Your task to perform on an android device: I don't have any hammer, and I need them for my projects, so I decide to buy a Stanley Claw Hammers, so search for this Stanley Claw Hammers in the Temu app.
Image 0: 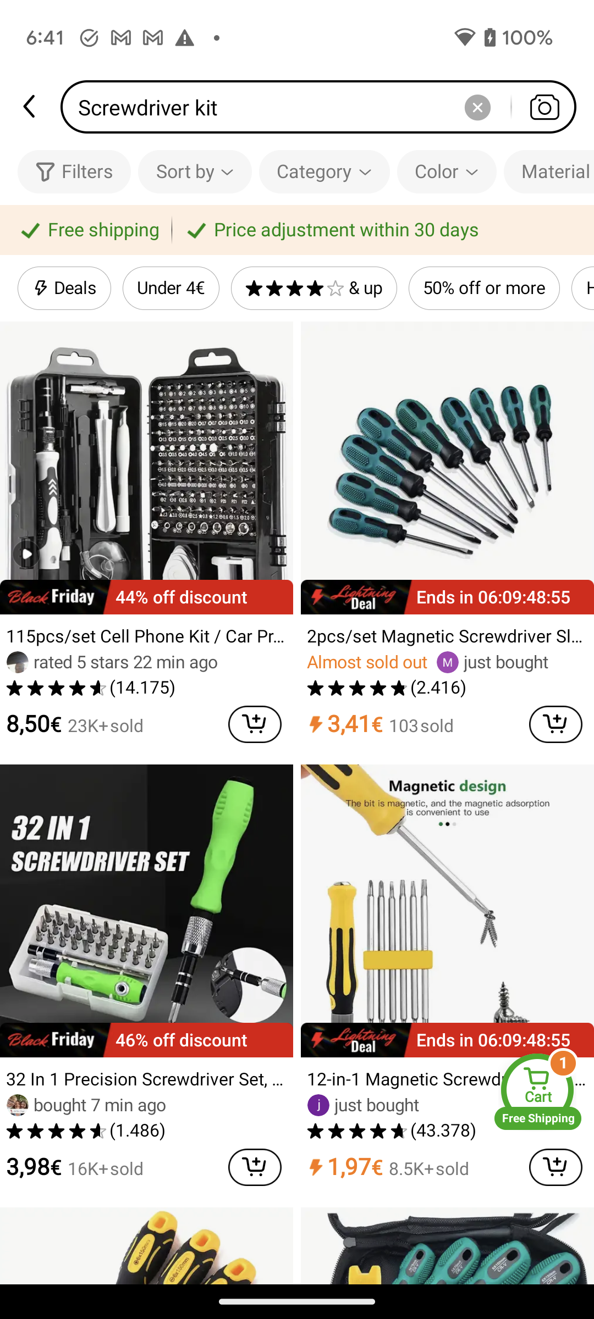
Click on the cross icon of the search bar to clear the search bar.
Step 0: click (477, 107)
Image 1: 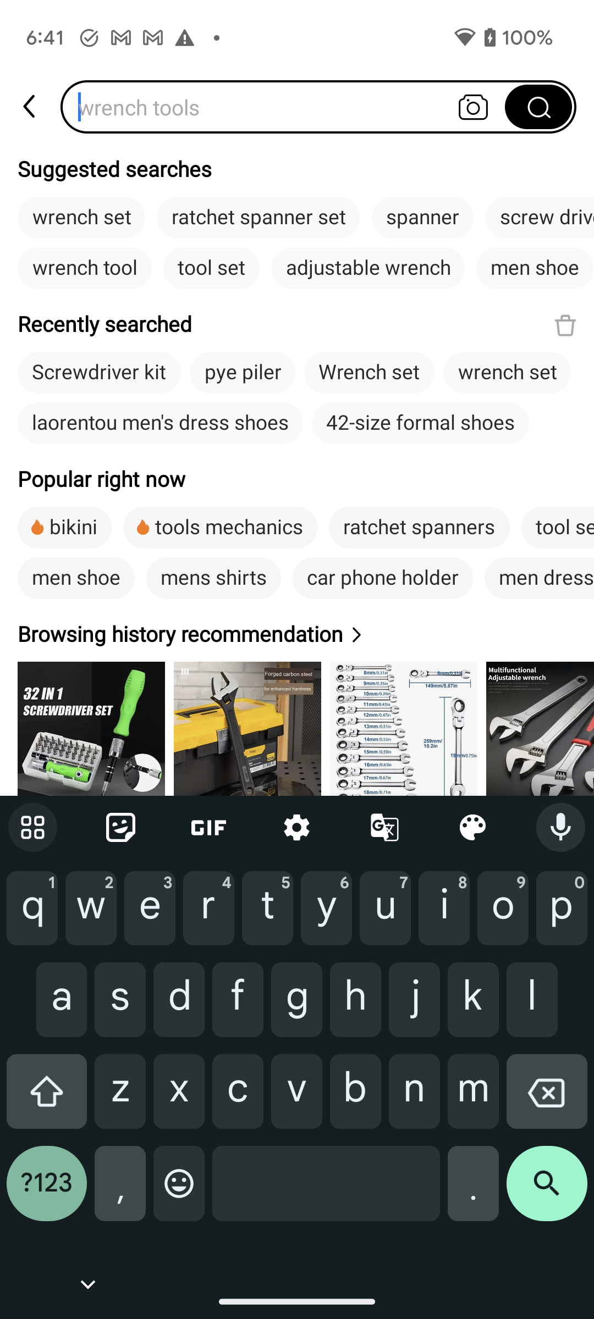
Type Stanley Claw Hammers in the search bar to search for hammer.
Step 1: type "Stanley Claw Hammers"
Image 2: 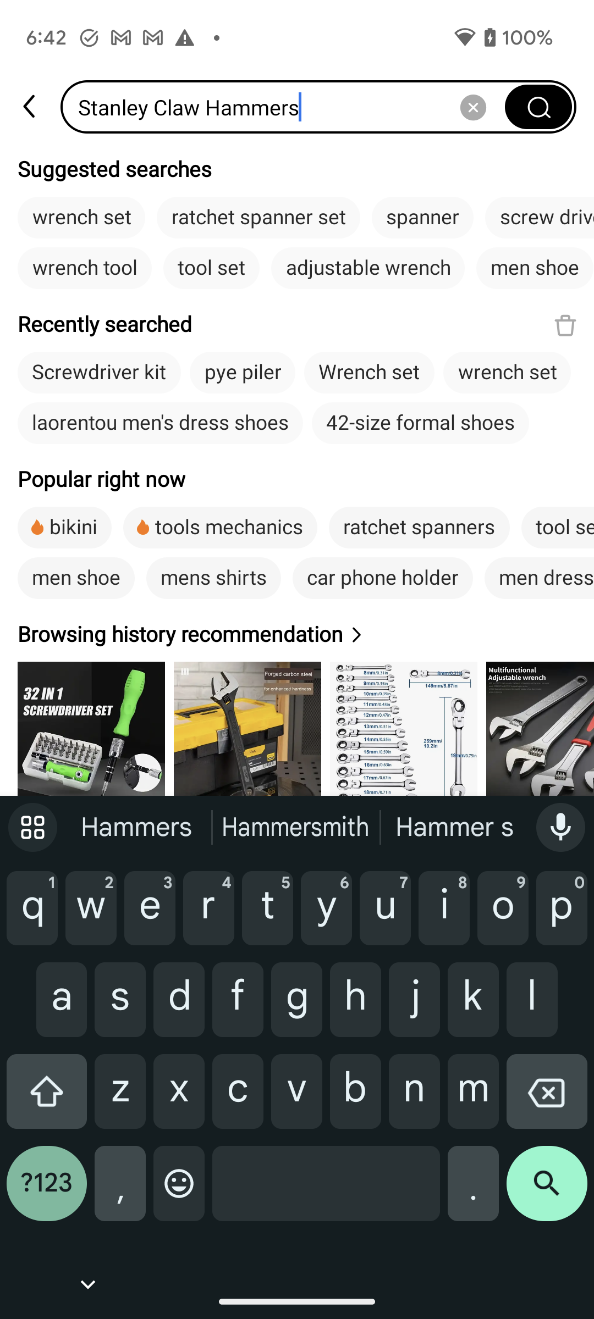
Click on the search icon at the bottom right corner of the screen to view the search result.
Step 2: click (547, 1192)
Image 3: 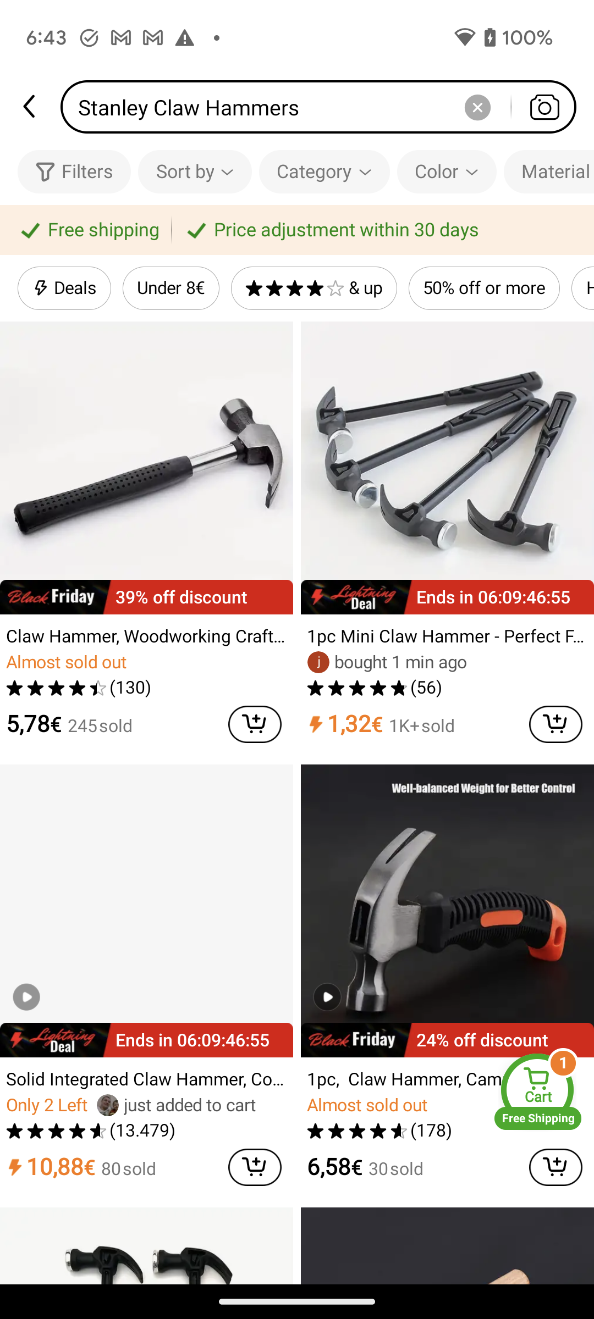
Click on the search icon at the bottom right corner of the screen to view the search result.
Step 3: wait